Your task to perform on an android device: Open the Spck Editor app, Open gogle.txt file in Hello folder
Image 1: 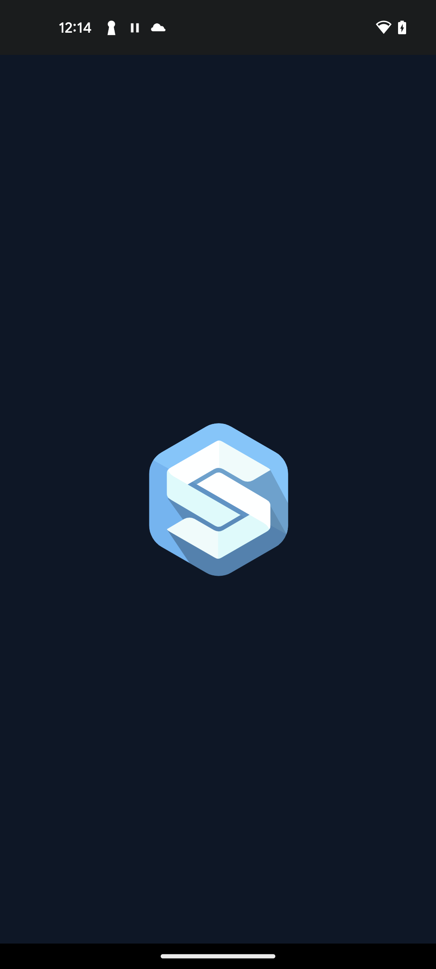
Open the Spck Editor app
Step 1: wait
Image 2: 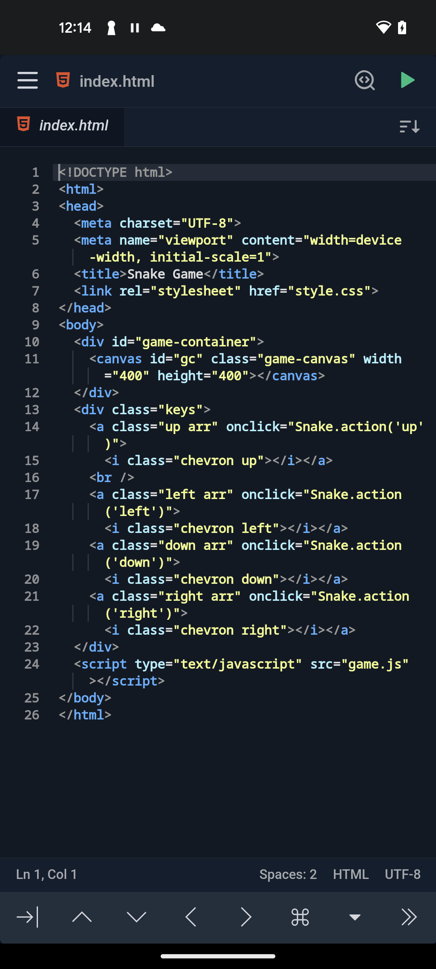
Click on the Menu icon at the top left of the screen
Step 2: click (219, 499)
Image 3: 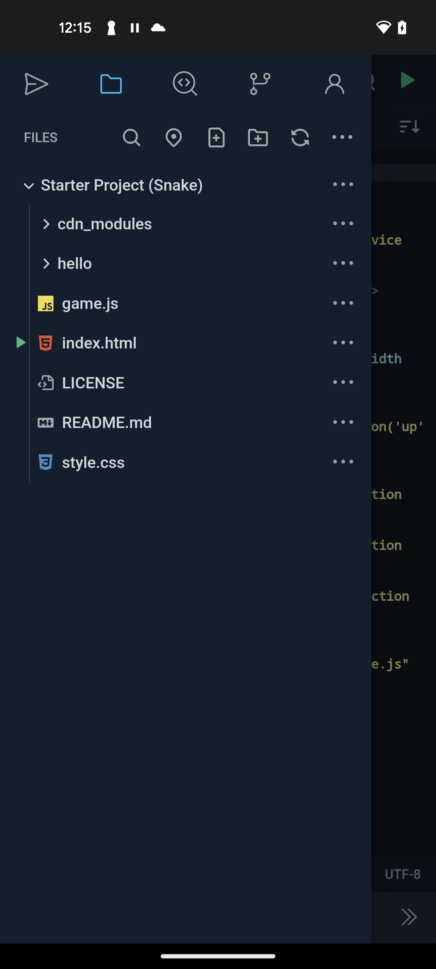
Click on the Hello folder to files in the folder 
Step 3: click (74, 263)
Image 5: 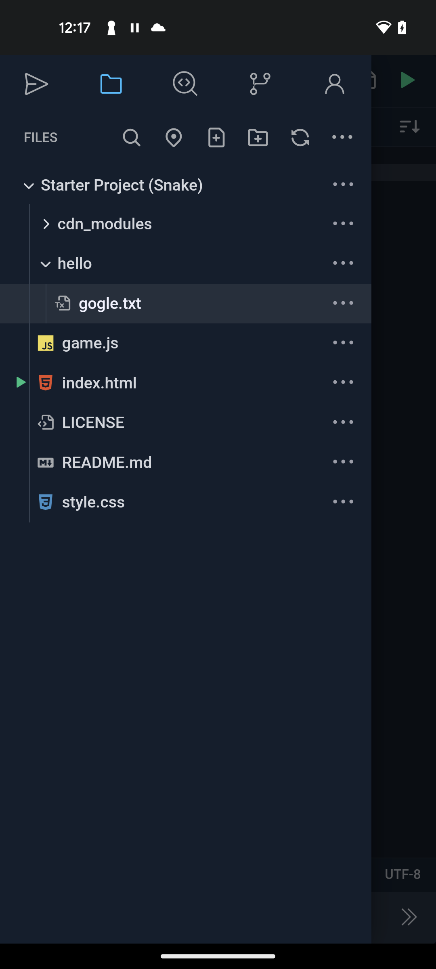
Click on the right corner of the screen
Step 5: click (247, 341)